Your task to perform on an android device: Create a survey form for the Employment Fair event with the title "Employment Fair Survey" and add an email ID-required question to that form on the FormsApp.
Image 0: 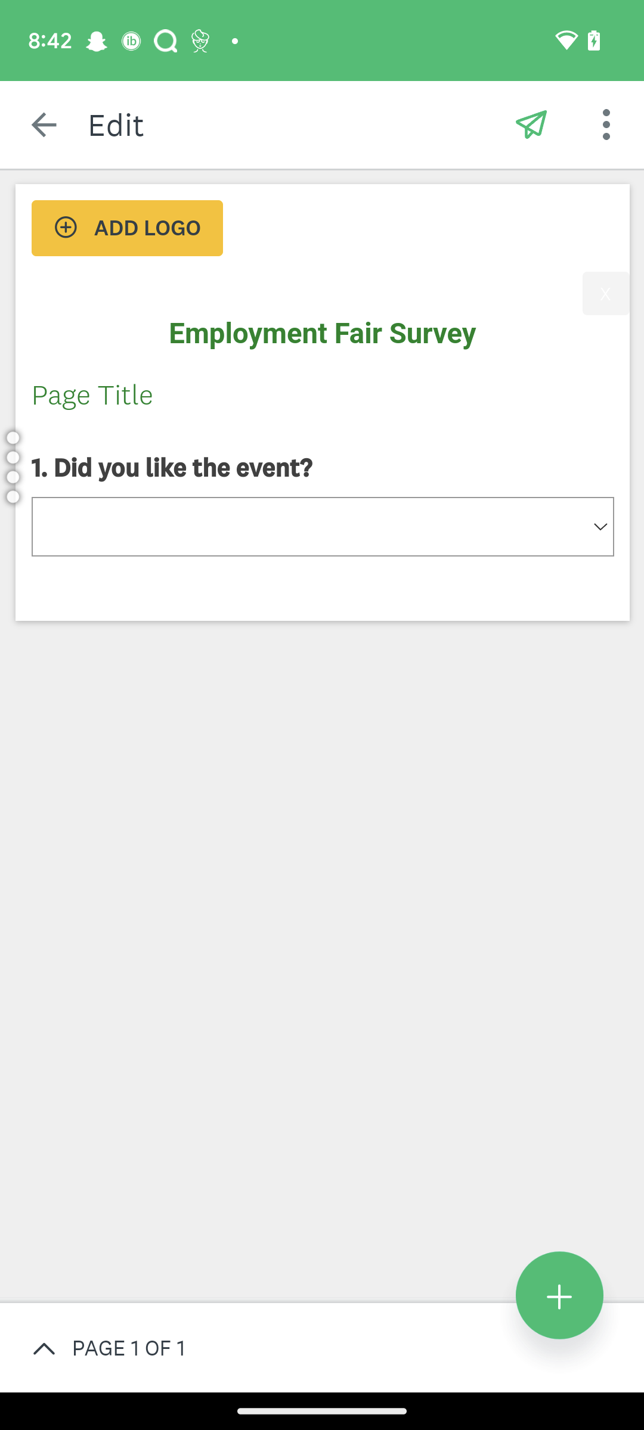
Open the FormsApp.
Step 0: open app "FormsApp"
Image 1: 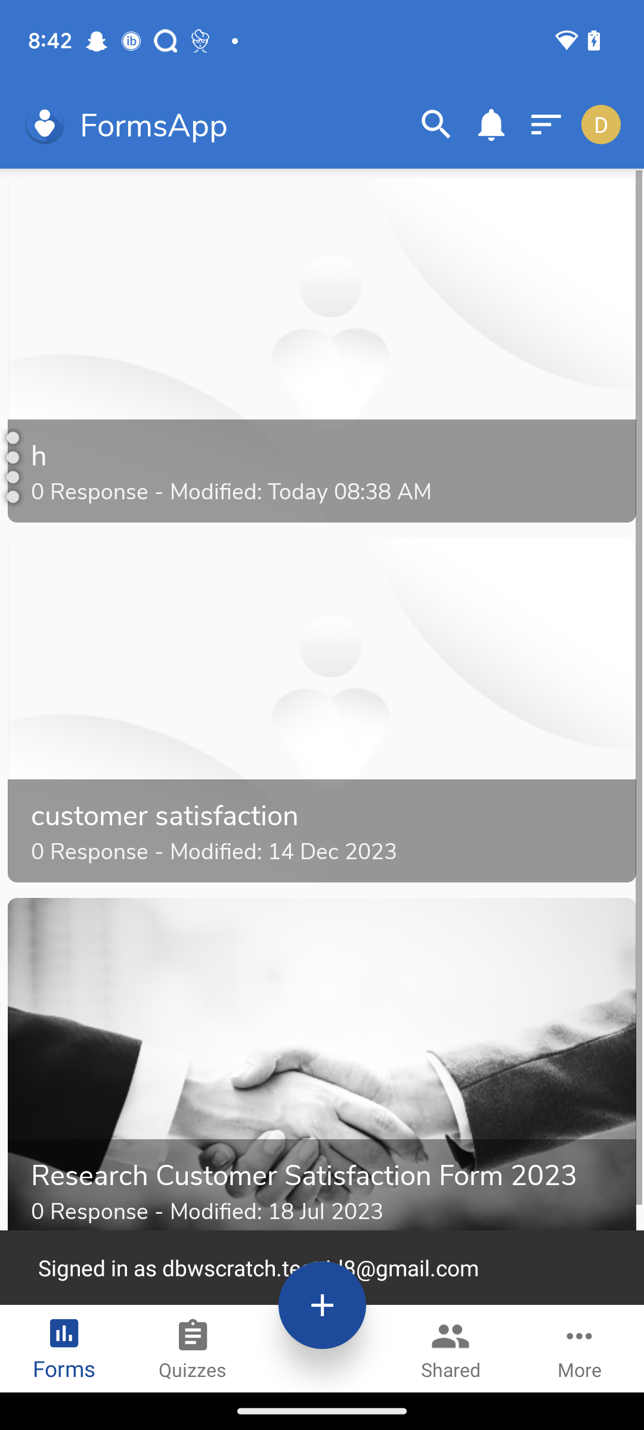
Click on the + icon.
Step 1: click (321, 1267)
Image 2: 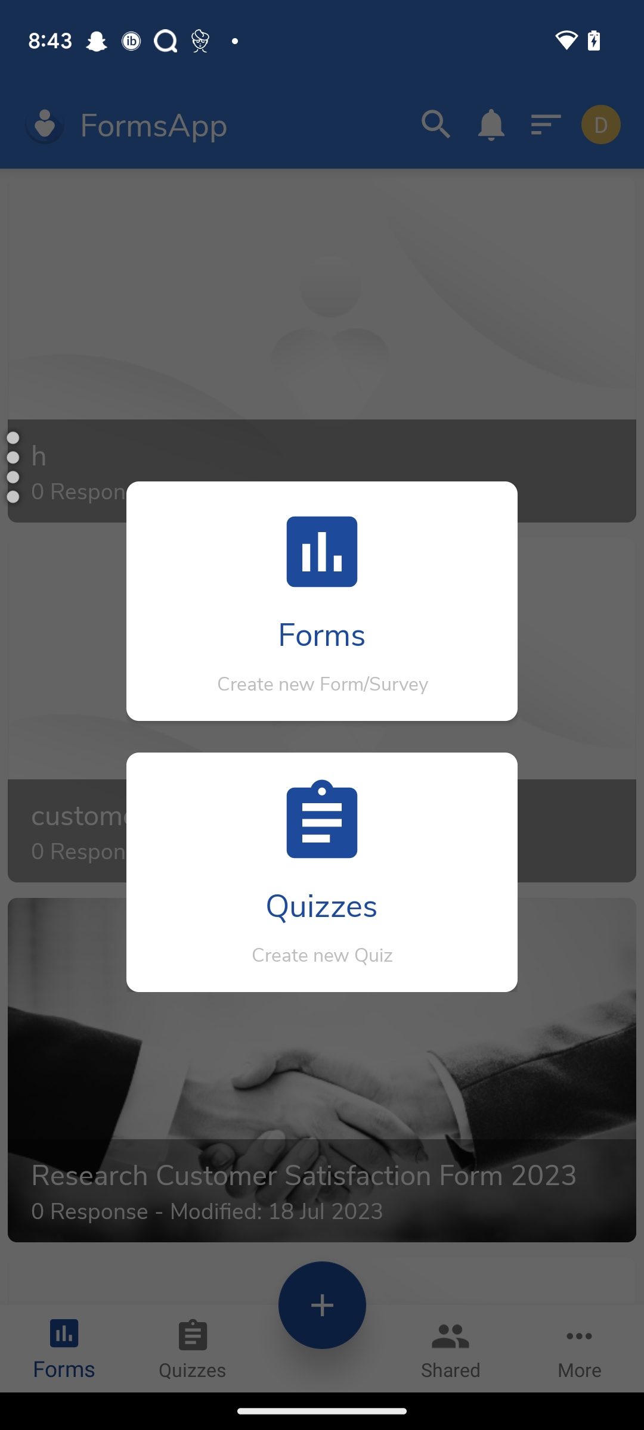
Click on the Forms button.
Step 2: click (216, 575)
Image 3: 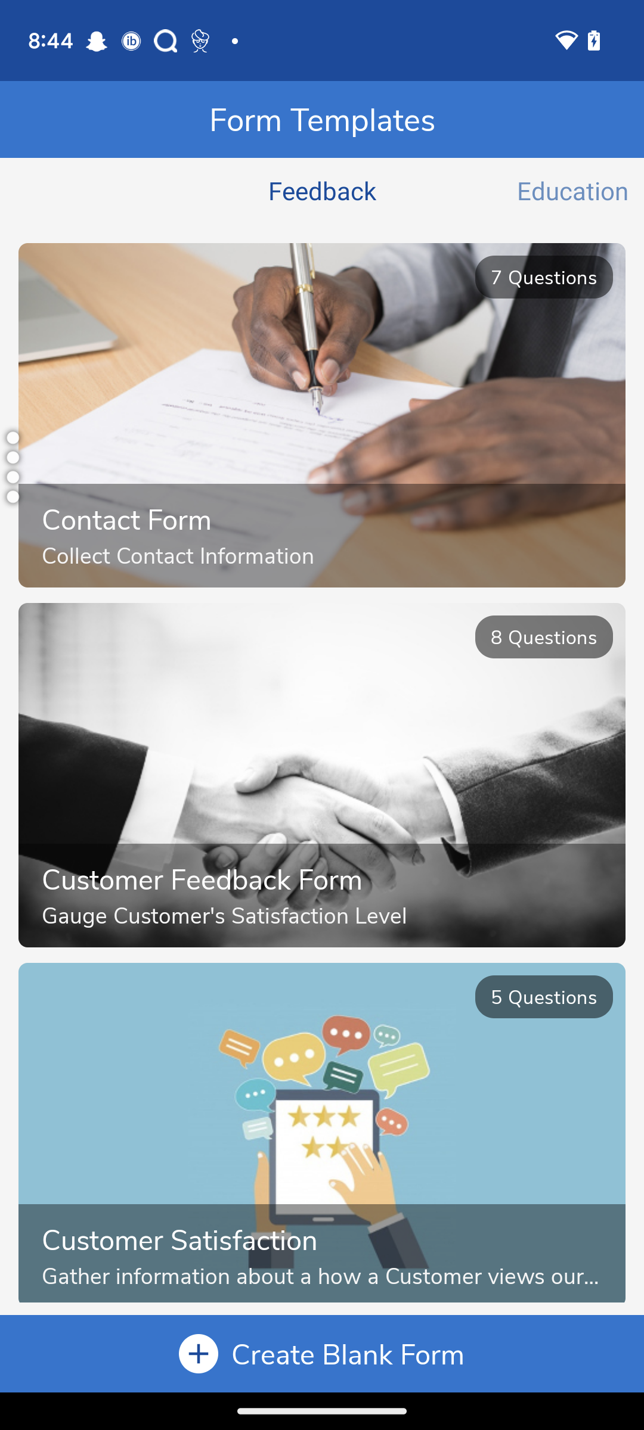
Click on the Create Blank Form button at the bottom.
Step 3: click (487, 1359)
Image 5: 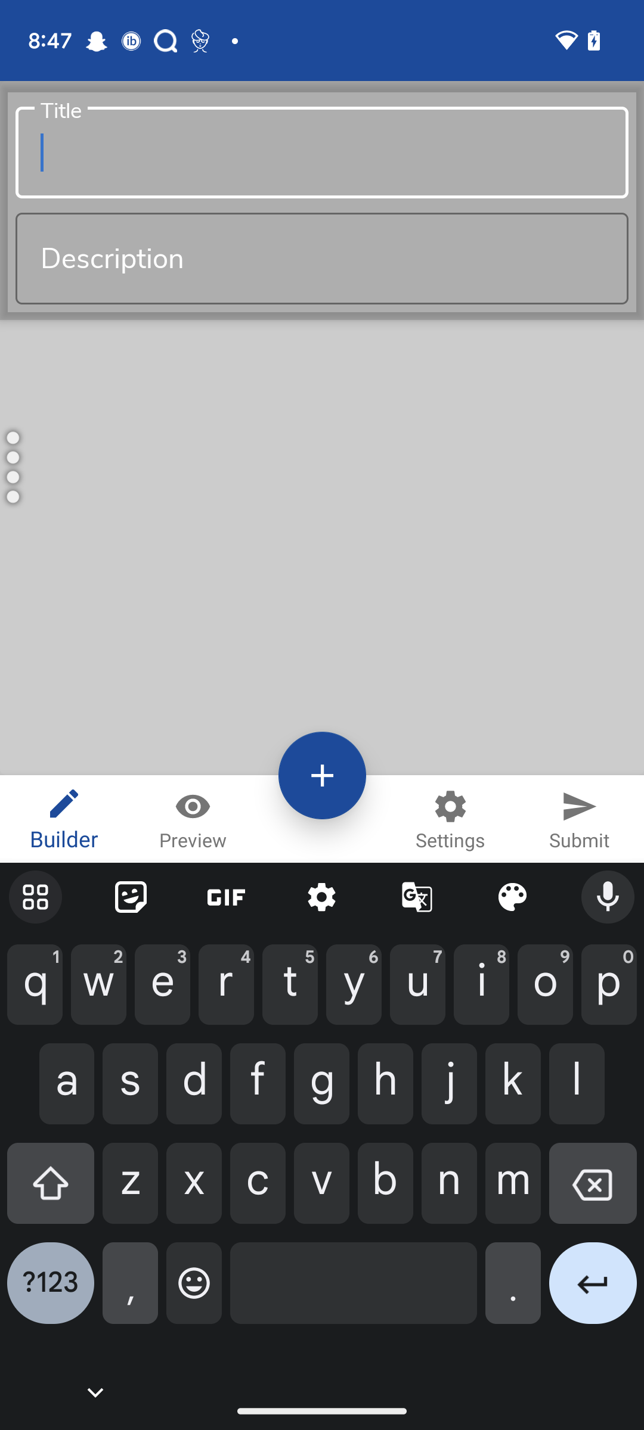
Type Employment Fair Survey in the Title input box.
Step 5: type "Employment Fair Survey"
Image 6: 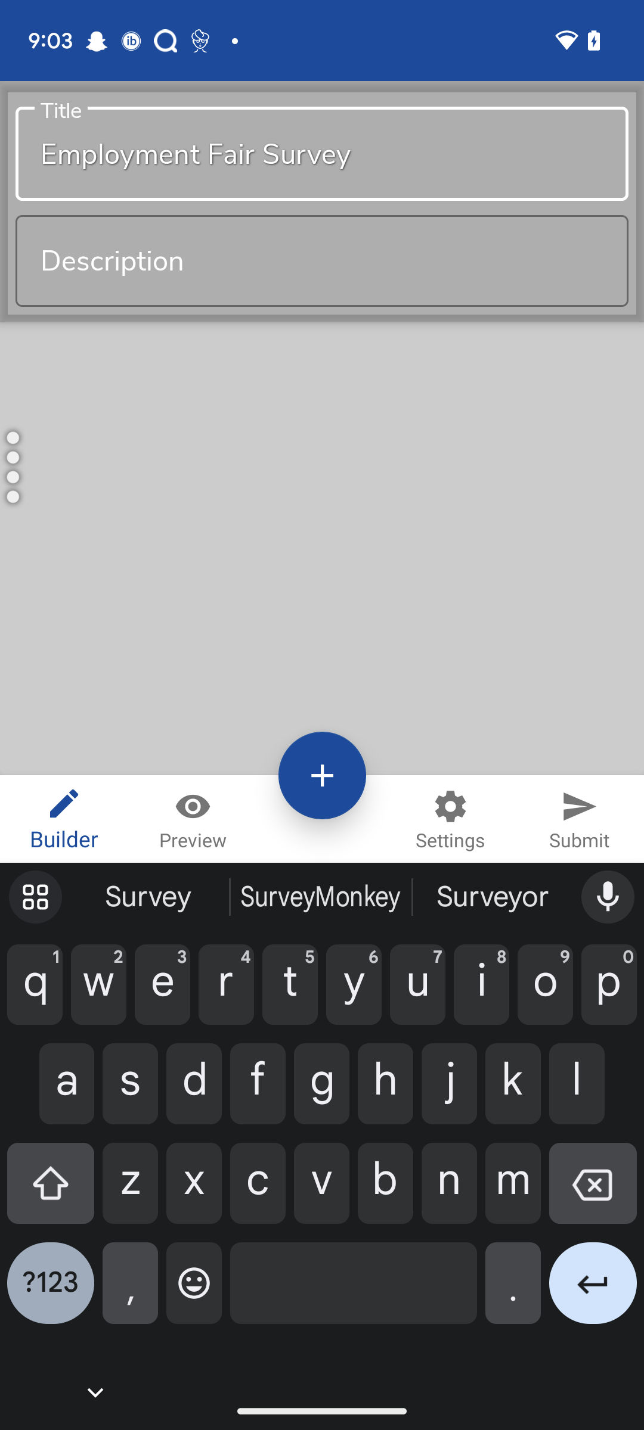
Click on the + icon at the bottom.
Step 6: click (316, 772)
Image 7: 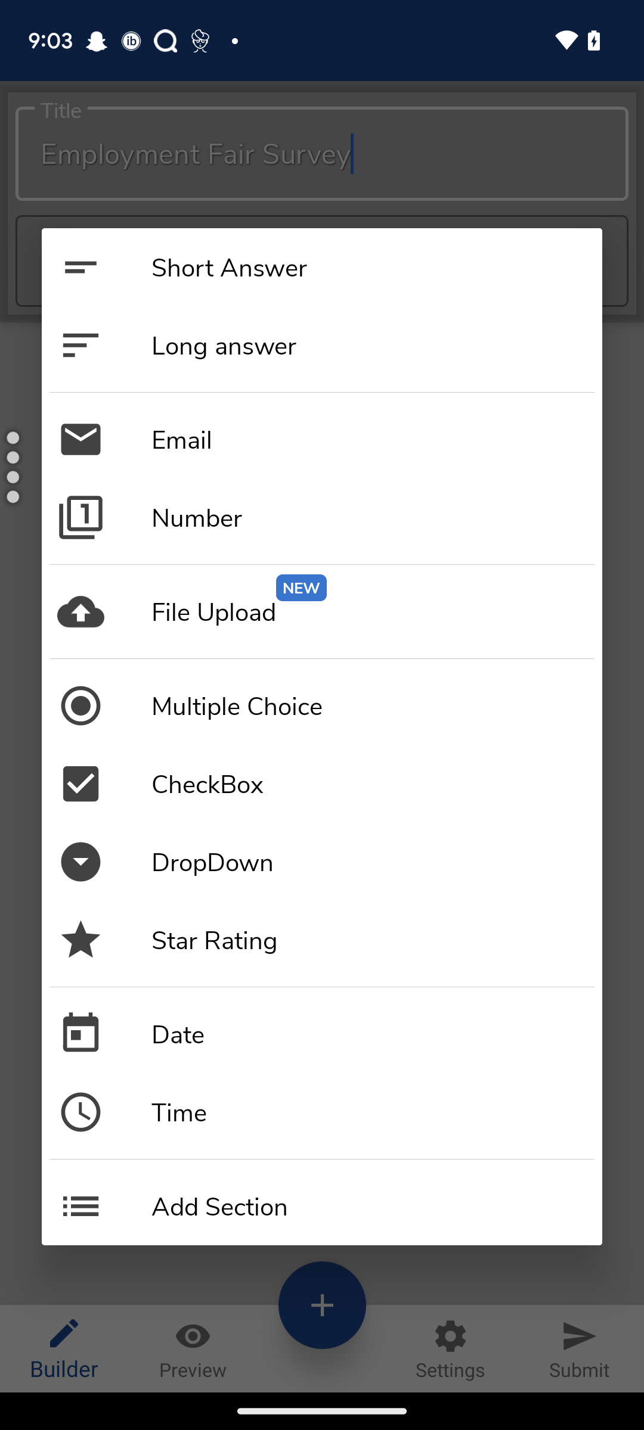
Click on the Email tab.
Step 7: click (224, 446)
Image 8: 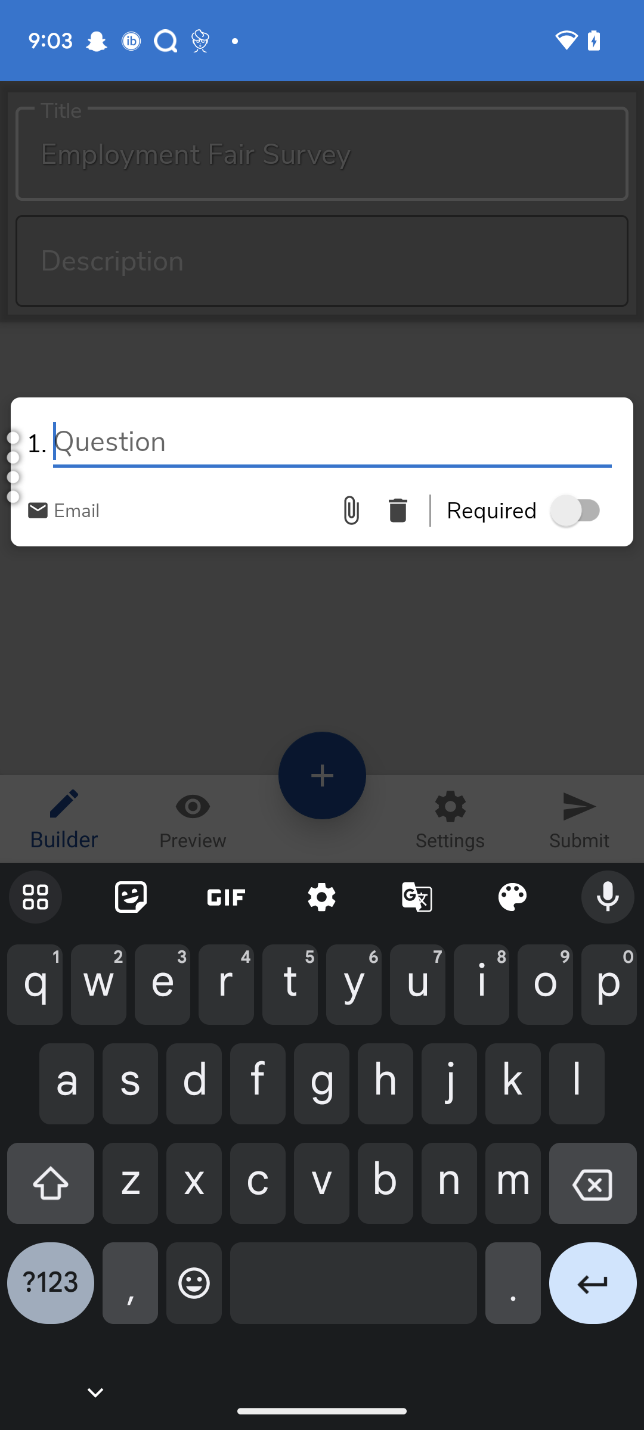
Type Email ID in the question input box.
Step 8: type "Email ID"
Image 9: 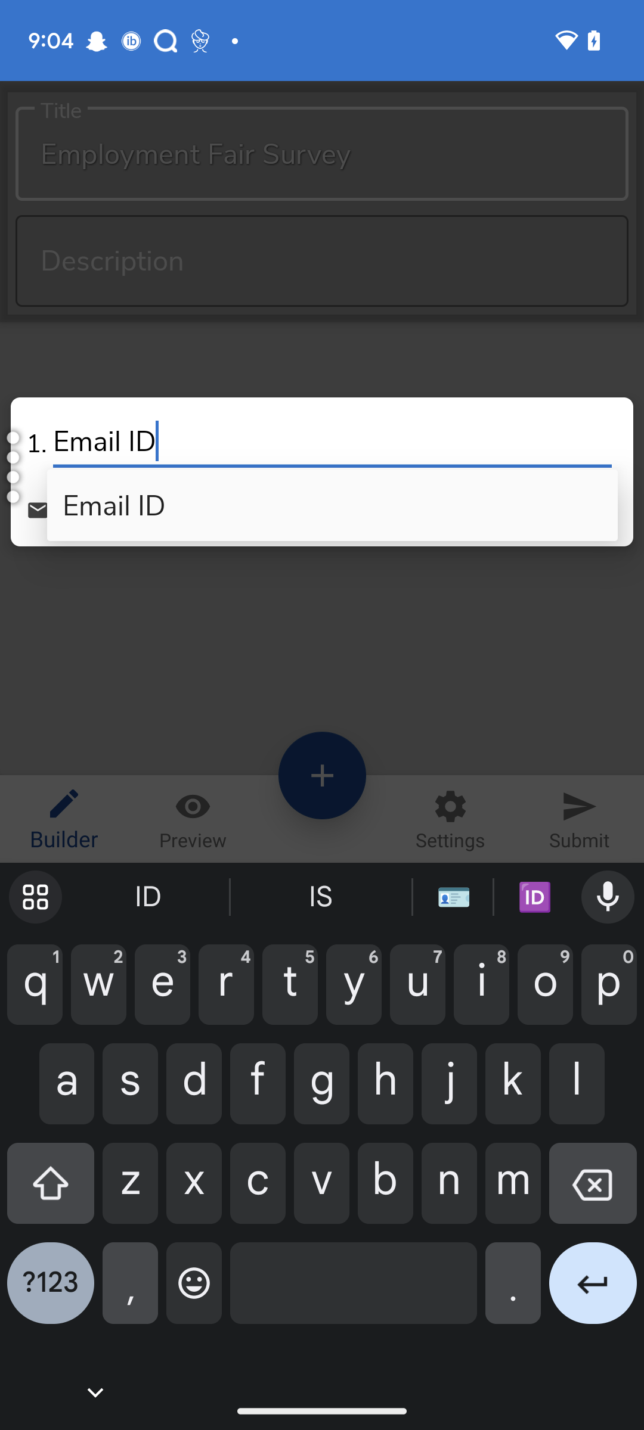
Select the email ID tab.
Step 9: click (332, 505)
Image 10: 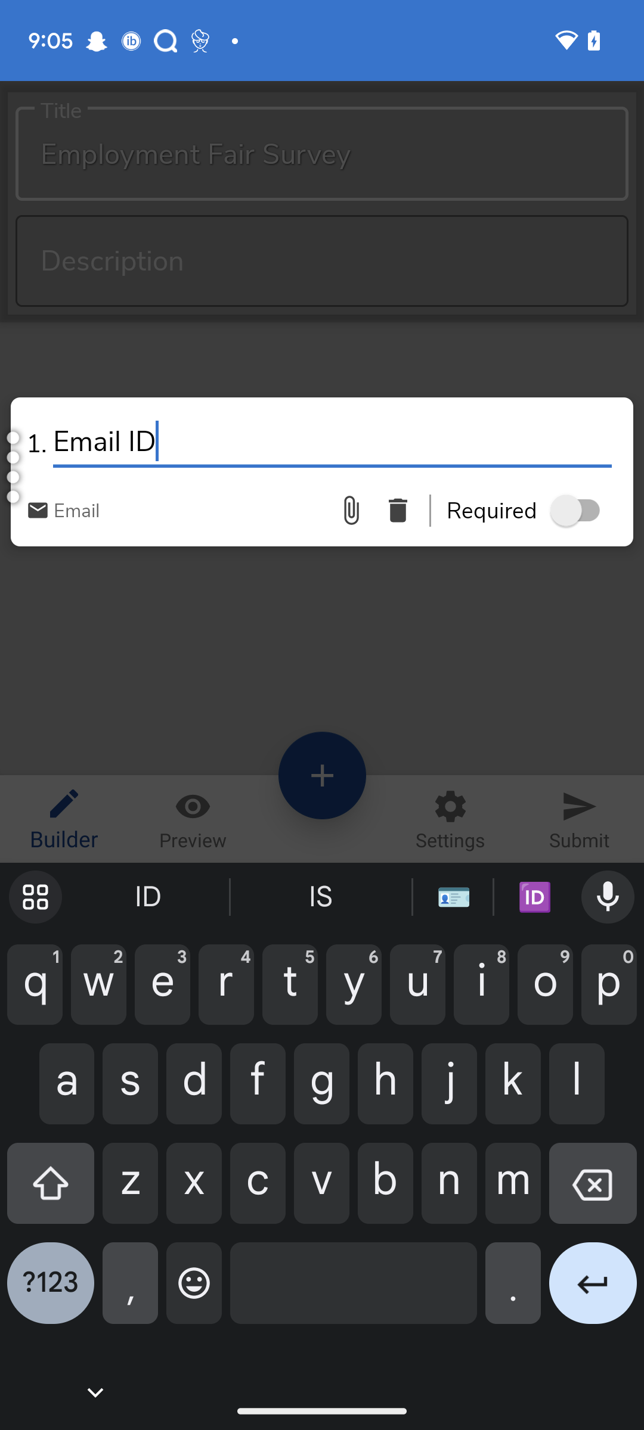
Click on the toggle button of the Required.
Step 10: click (581, 510)
Image 11: 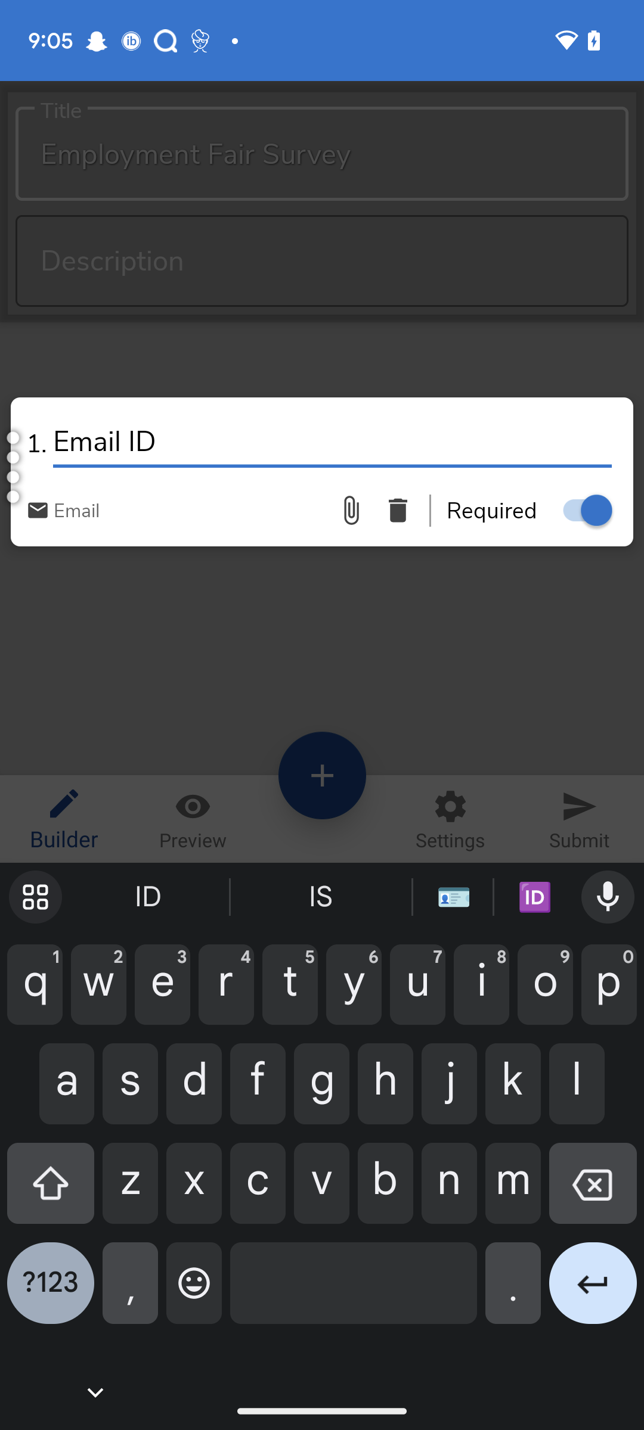
Click on the Submit  tab.
Step 11: click (575, 822)
Image 12: 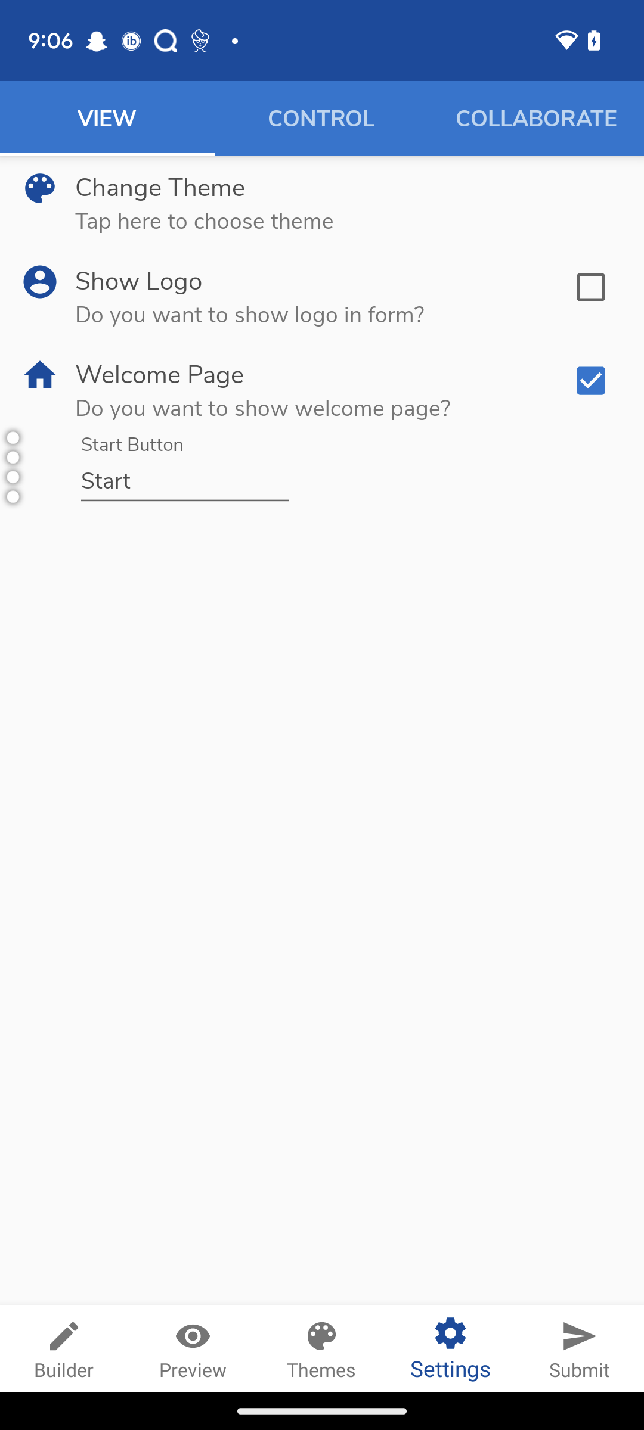
Click on the Submit tab.
Step 12: click (580, 1348)